Your task to perform on an android device: I want to add a message "Happy Birthday Abdul" with the flowers that I am going to give to him on his birthday on 21st December from the 1800 Flowers app.
Image 0: 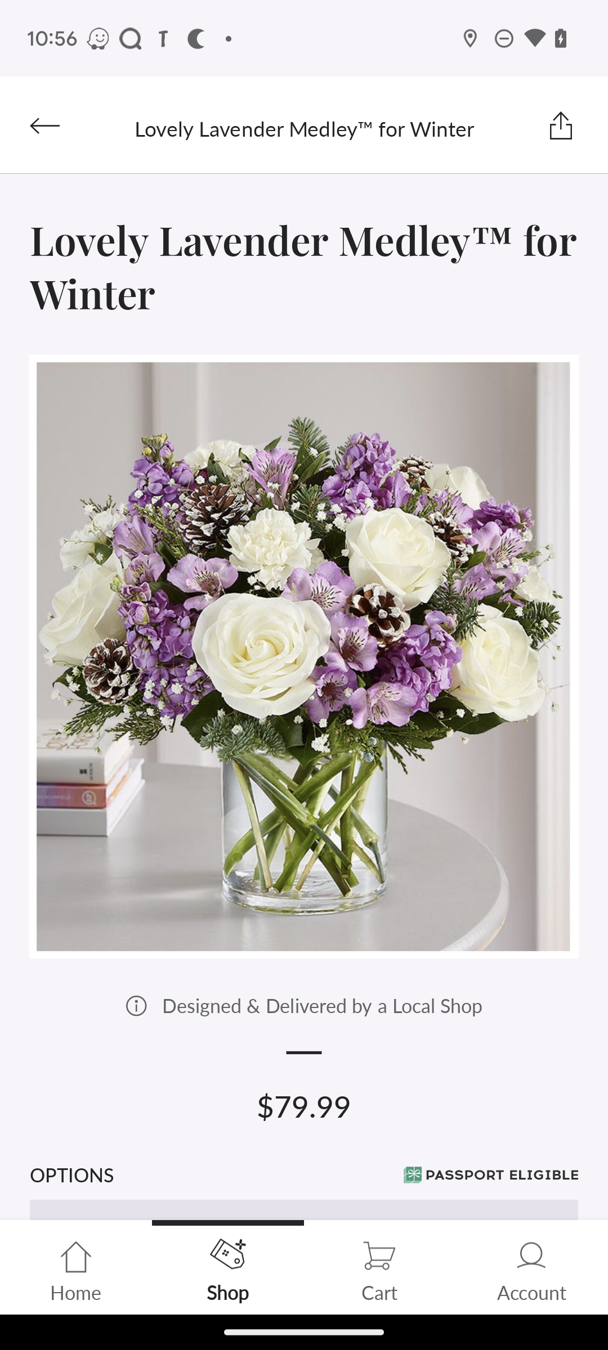
Swipe up to view more options.
Step 0: scroll down
Image 1: 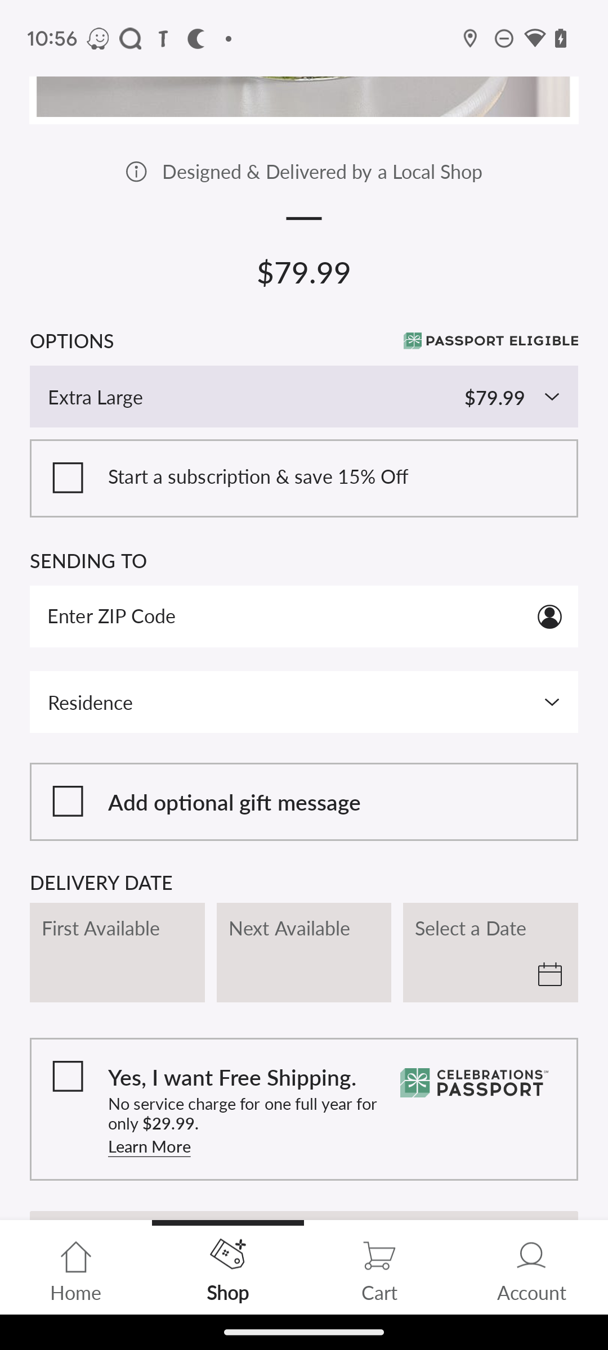
Click on Add optional gift message.
Step 1: click (69, 797)
Image 2: 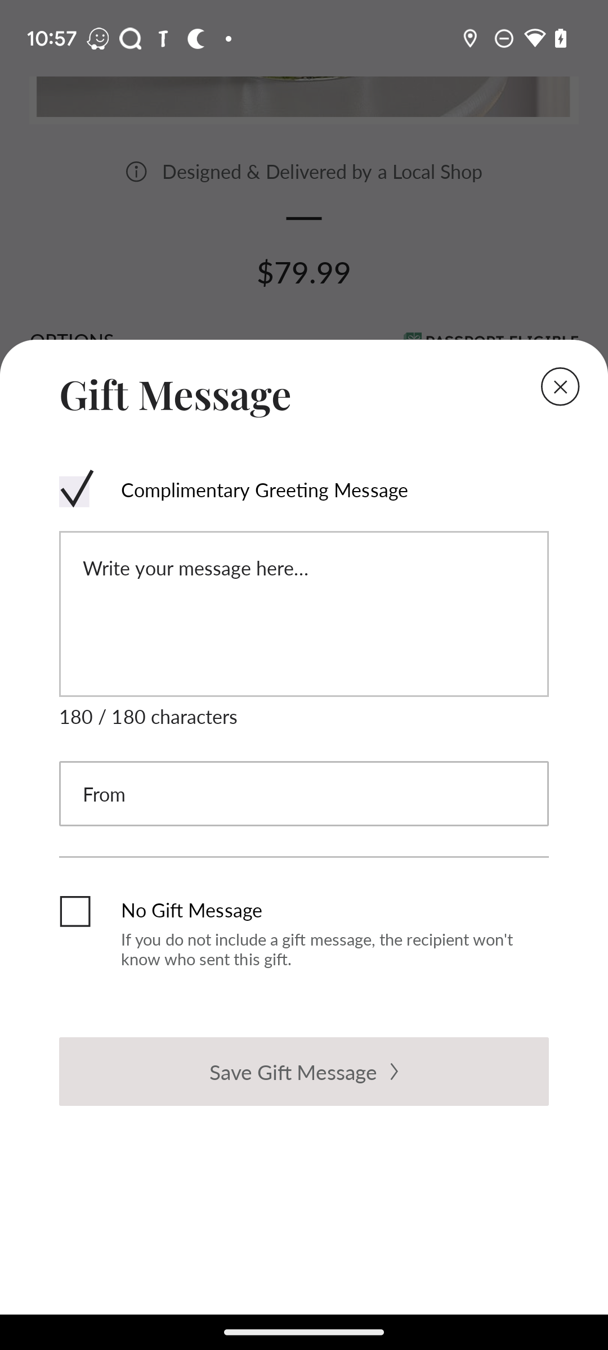
Click on Write your message here.
Step 2: click (304, 614)
Image 3: 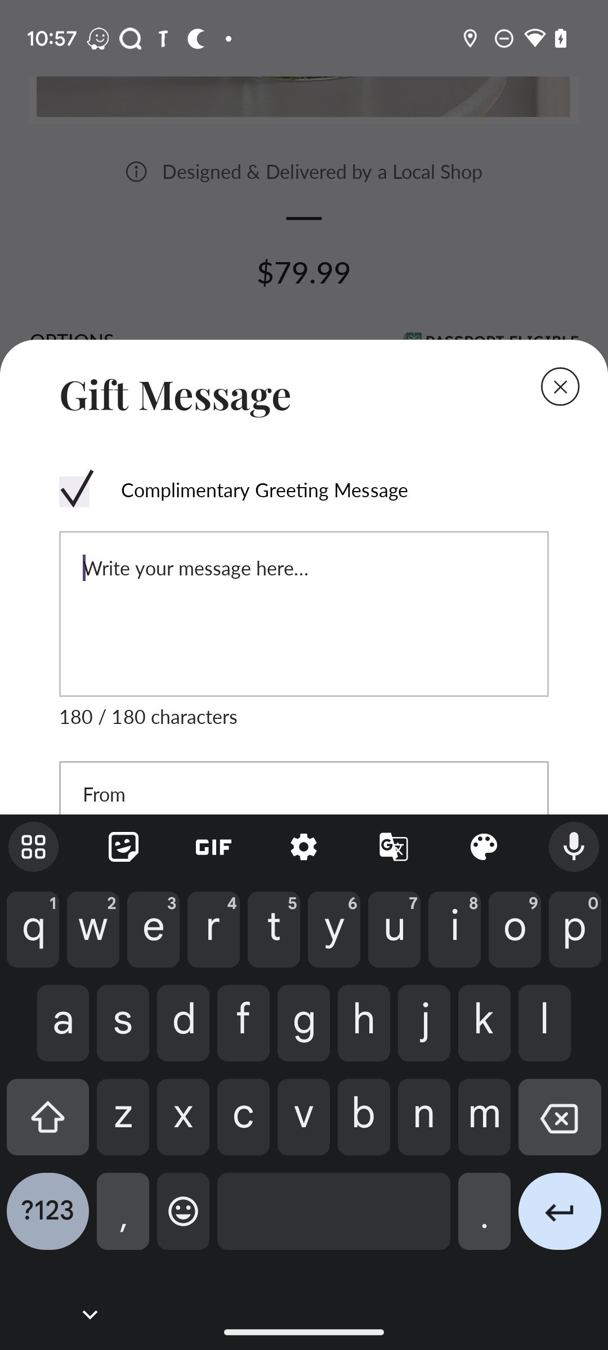
Enter "Happy Birthday Abdul".
Step 3: type "Happy Birthday Abdul"
Image 4: 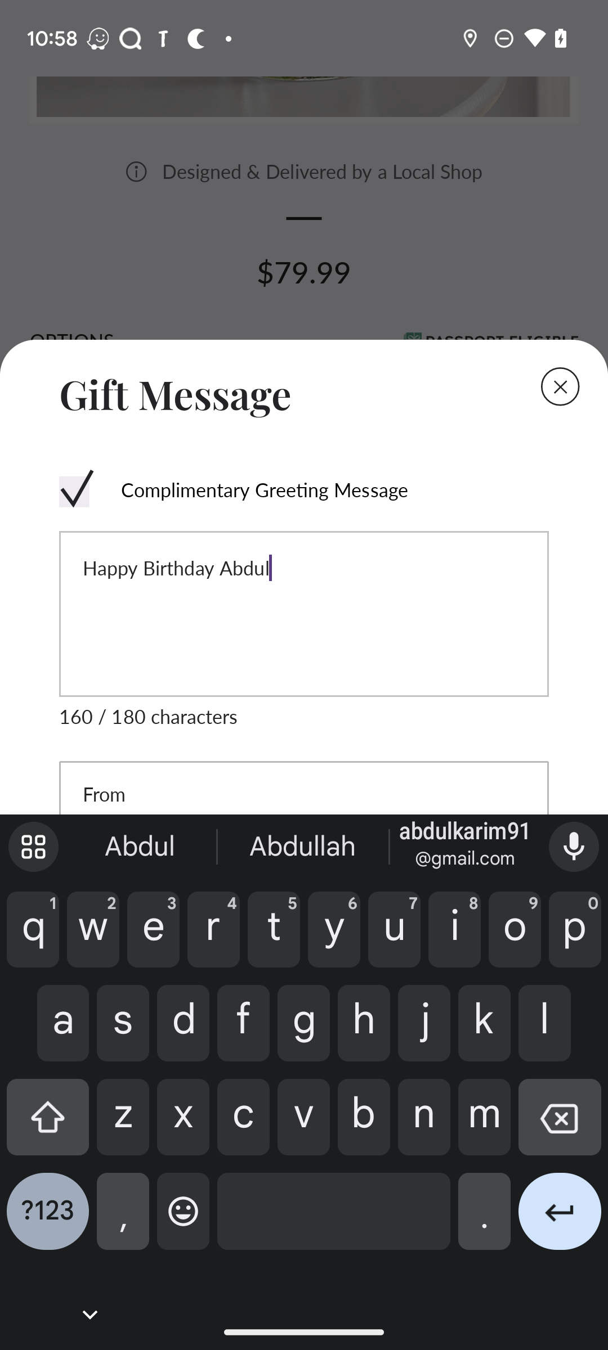
Click on "From" text box.
Step 4: click (304, 794)
Image 5: 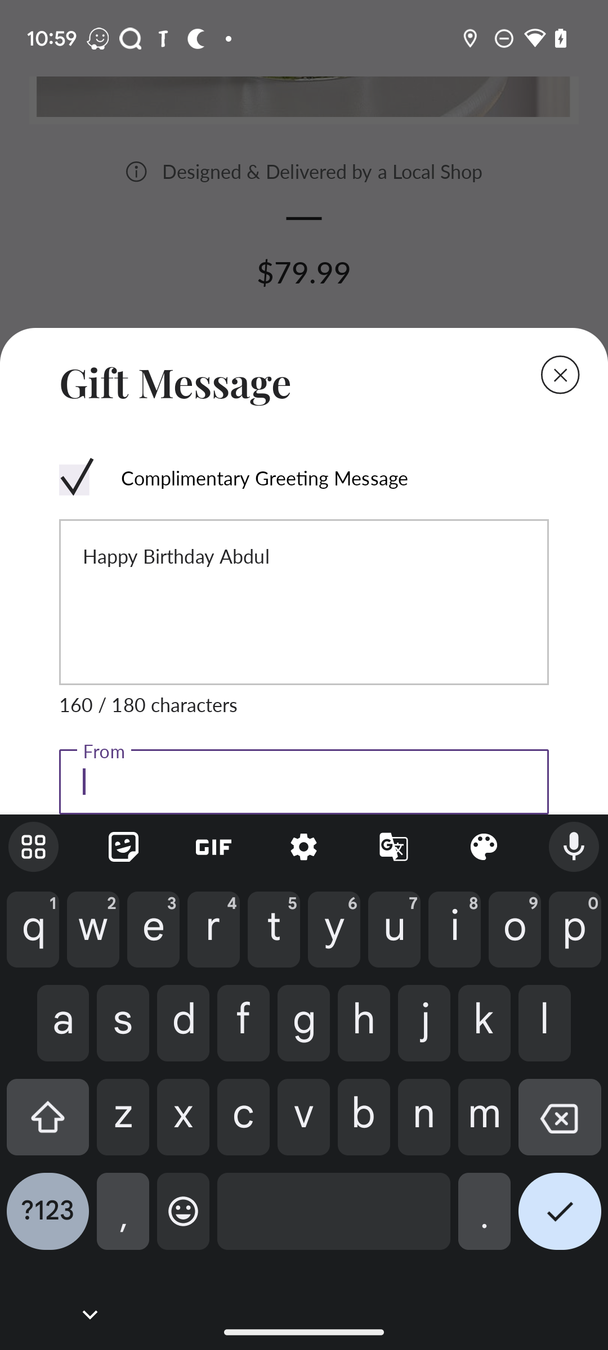
Enter "Levi Van Loon"
Step 5: type "Levi Van Loon"
Image 6: 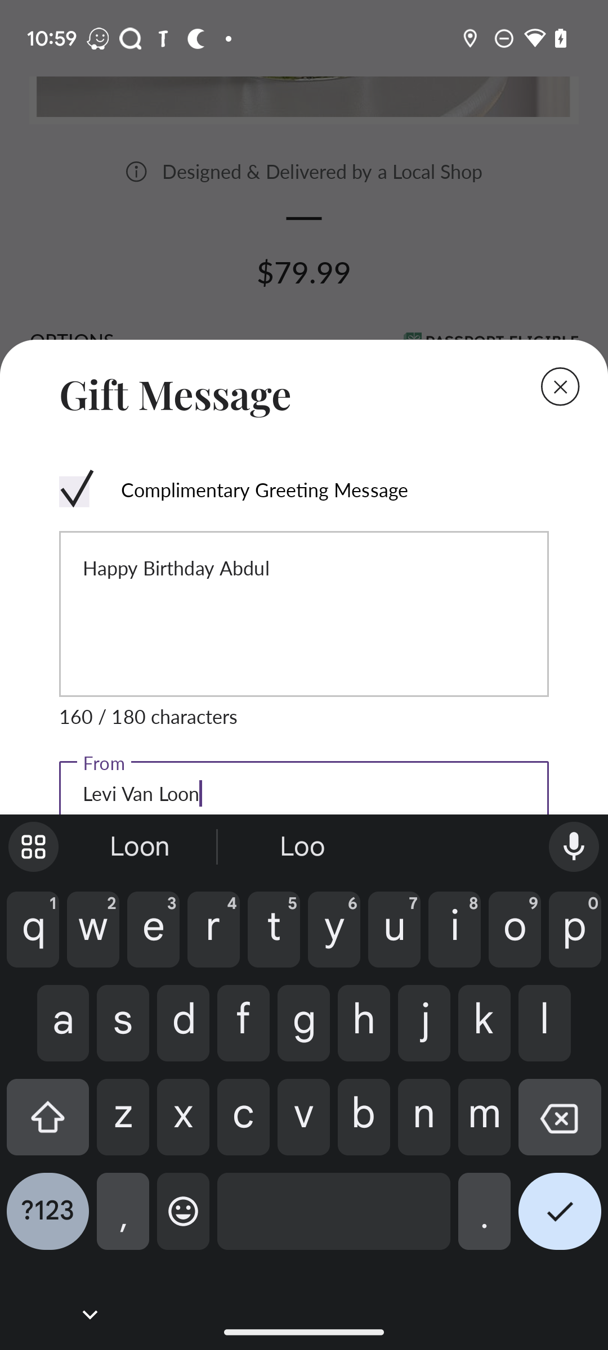
Click on tick button.
Step 6: click (560, 1220)
Image 7: 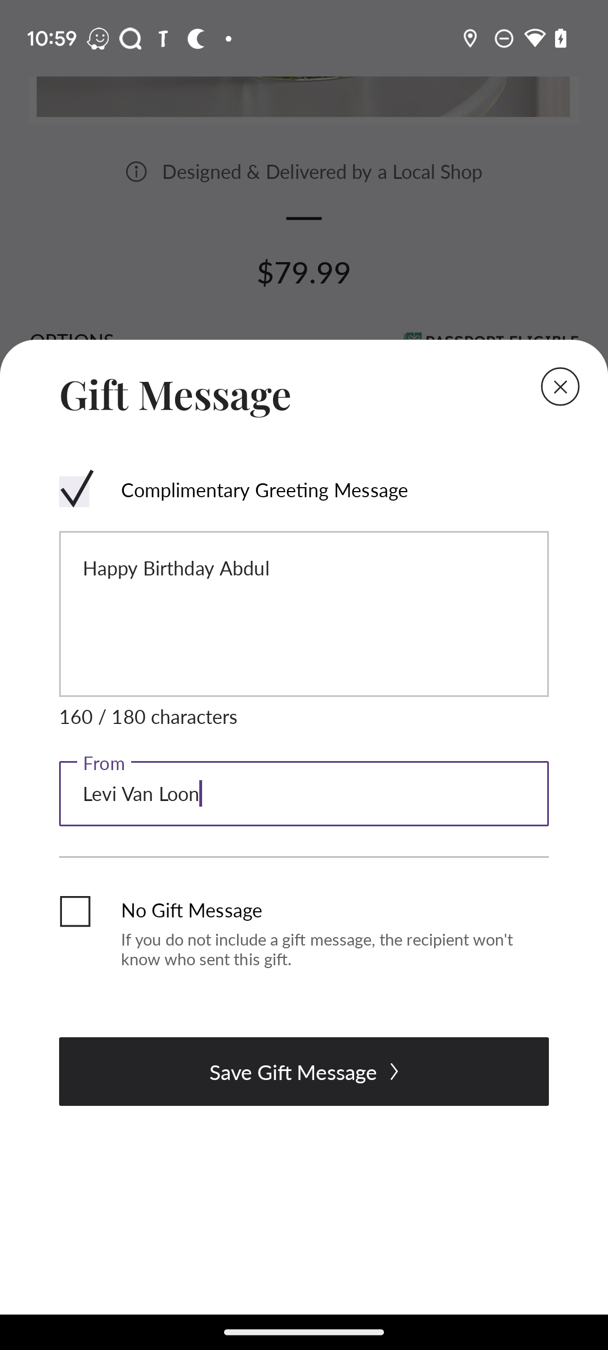
Click on the Save Gift Message button.
Step 7: click (304, 1072)